Your task to perform on an android device: To inquire about the question "Did you like the event?" add the drop-down field in the Employment Fair Survey form and add the two answer choices, Yes or No, in the Dropbox.
Image 0: 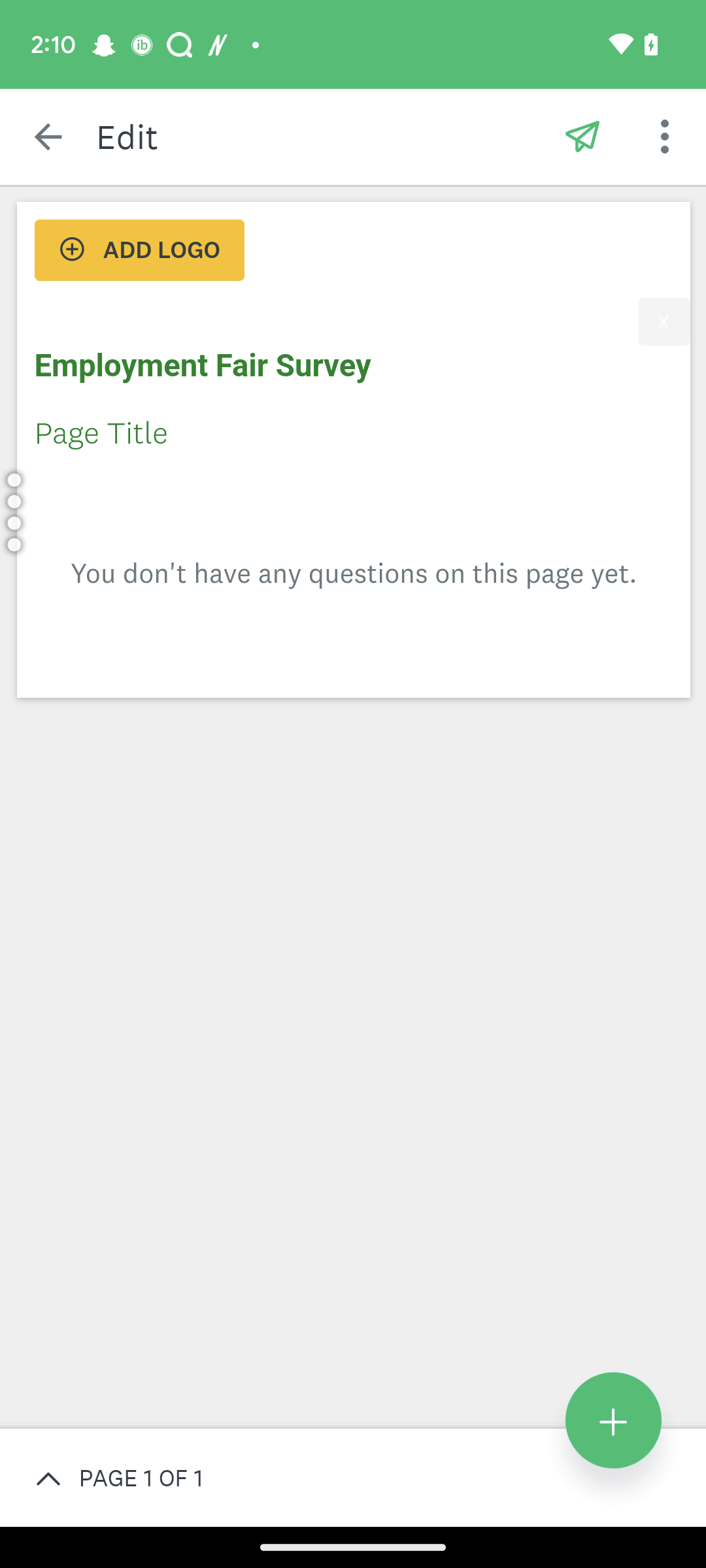
Click on the + icon at the bottom right corner of the screen.
Step 0: click (392, 1477)
Image 1: 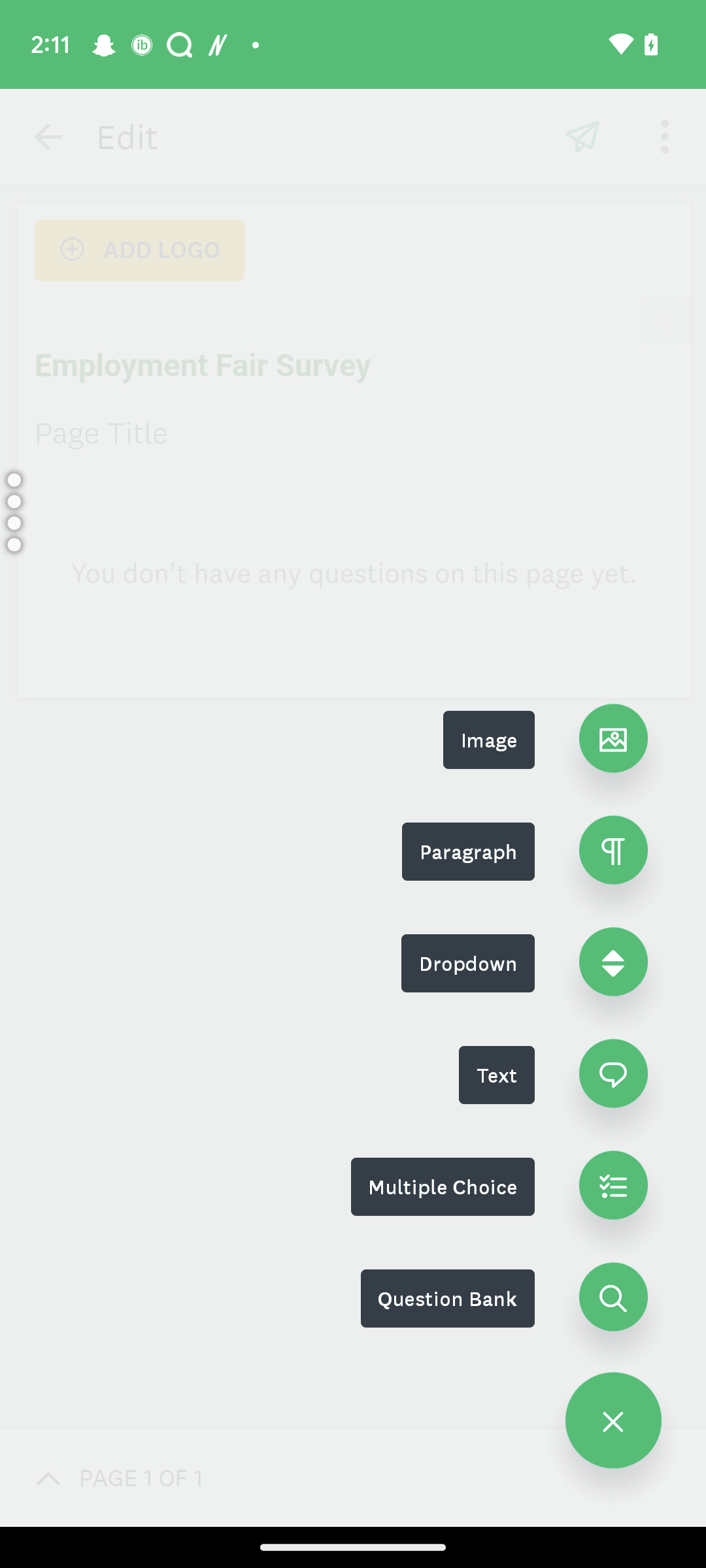
Click on the Option Dropdown.
Step 1: click (354, 804)
Image 2: 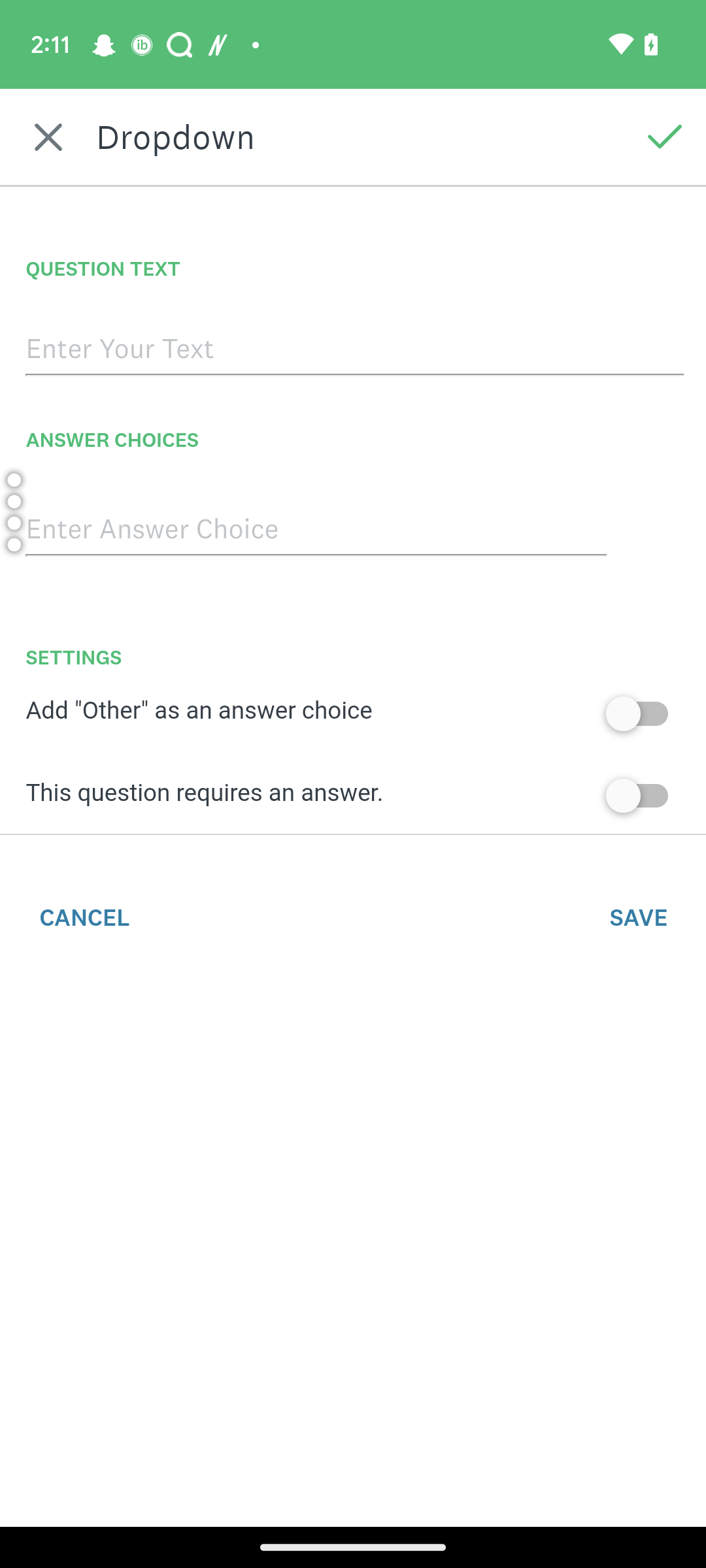
Click on the Question Text input box.
Step 2: click (118, 348)
Image 3: 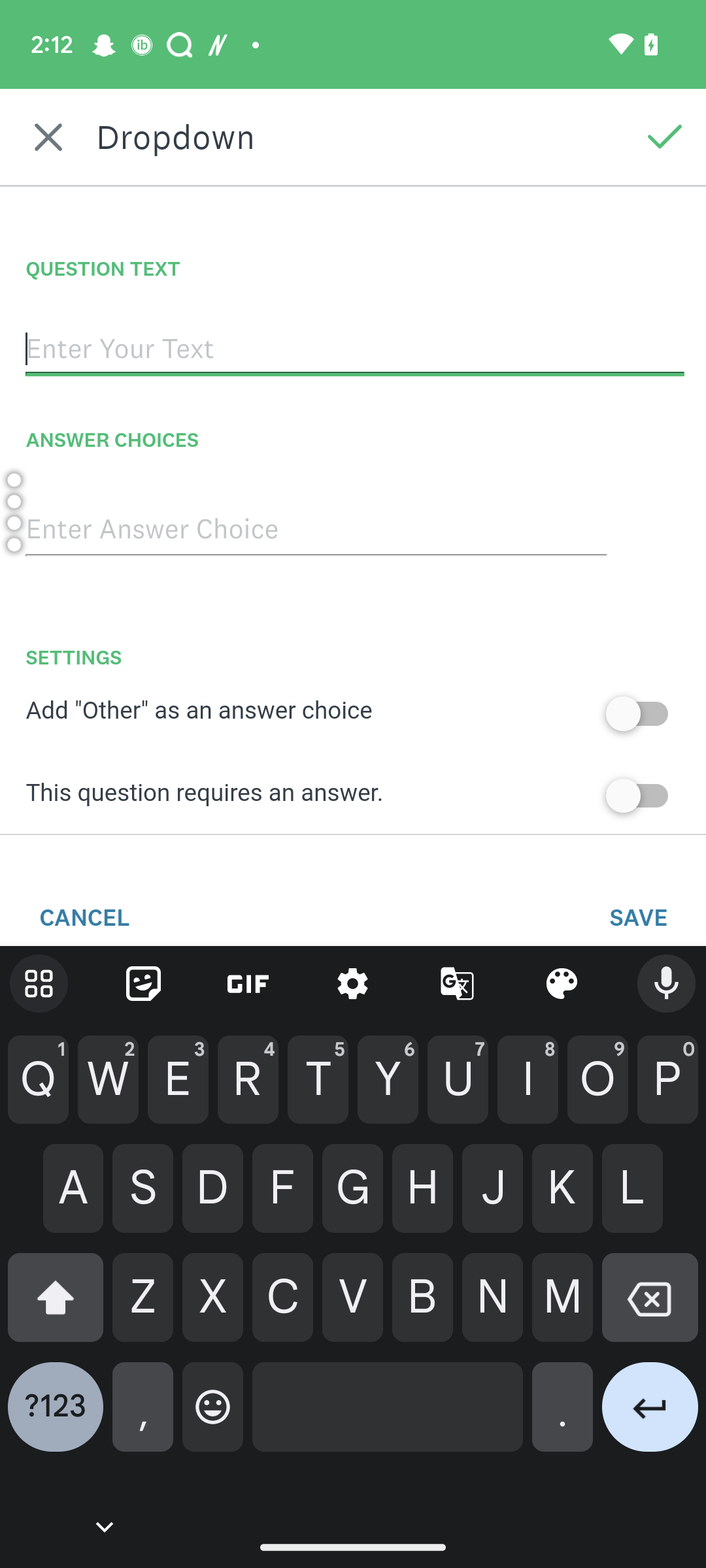
Type "Did you like the event?" in the Question Text input box.
Step 3: type "Did you like the event?"
Image 4: 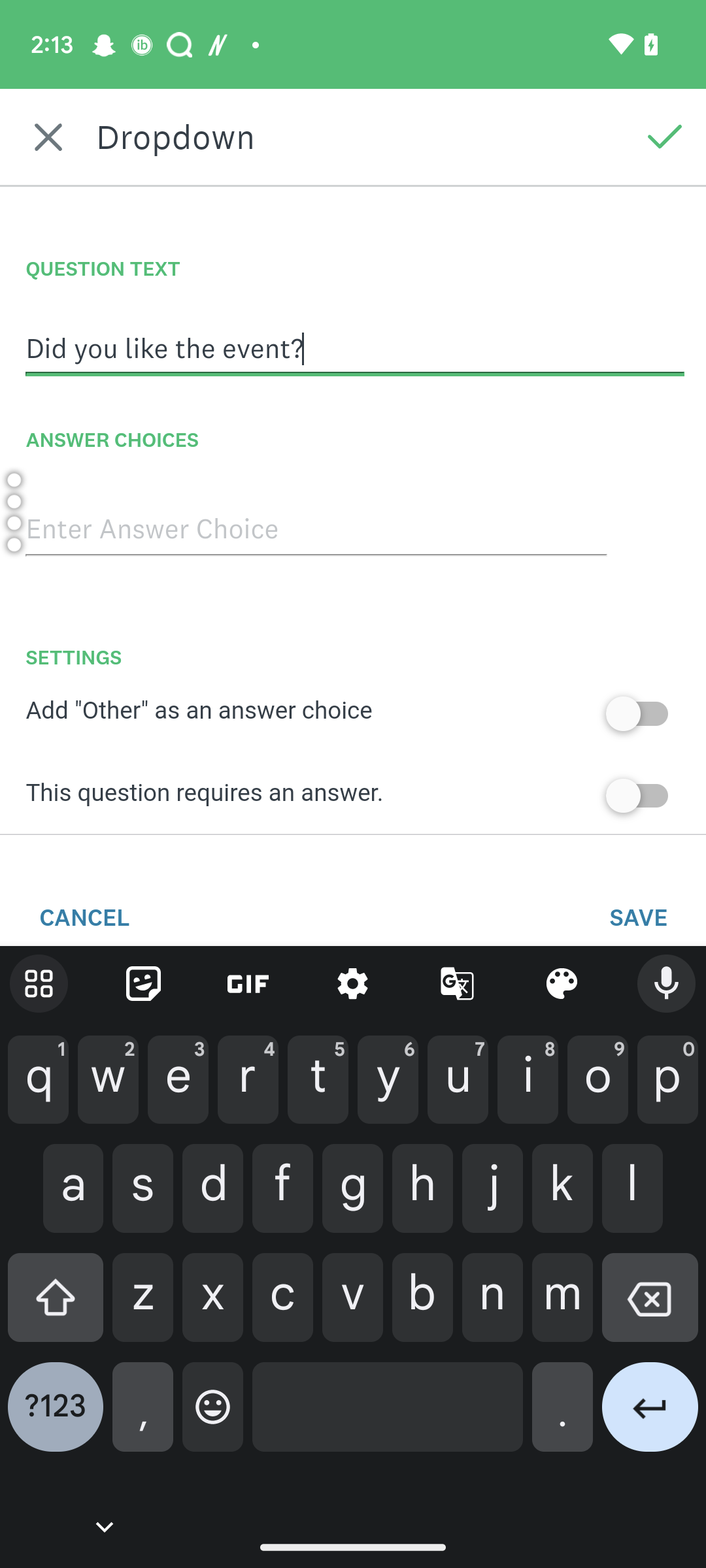
Click on the Answer Choices Input box.
Step 4: click (151, 529)
Image 5: 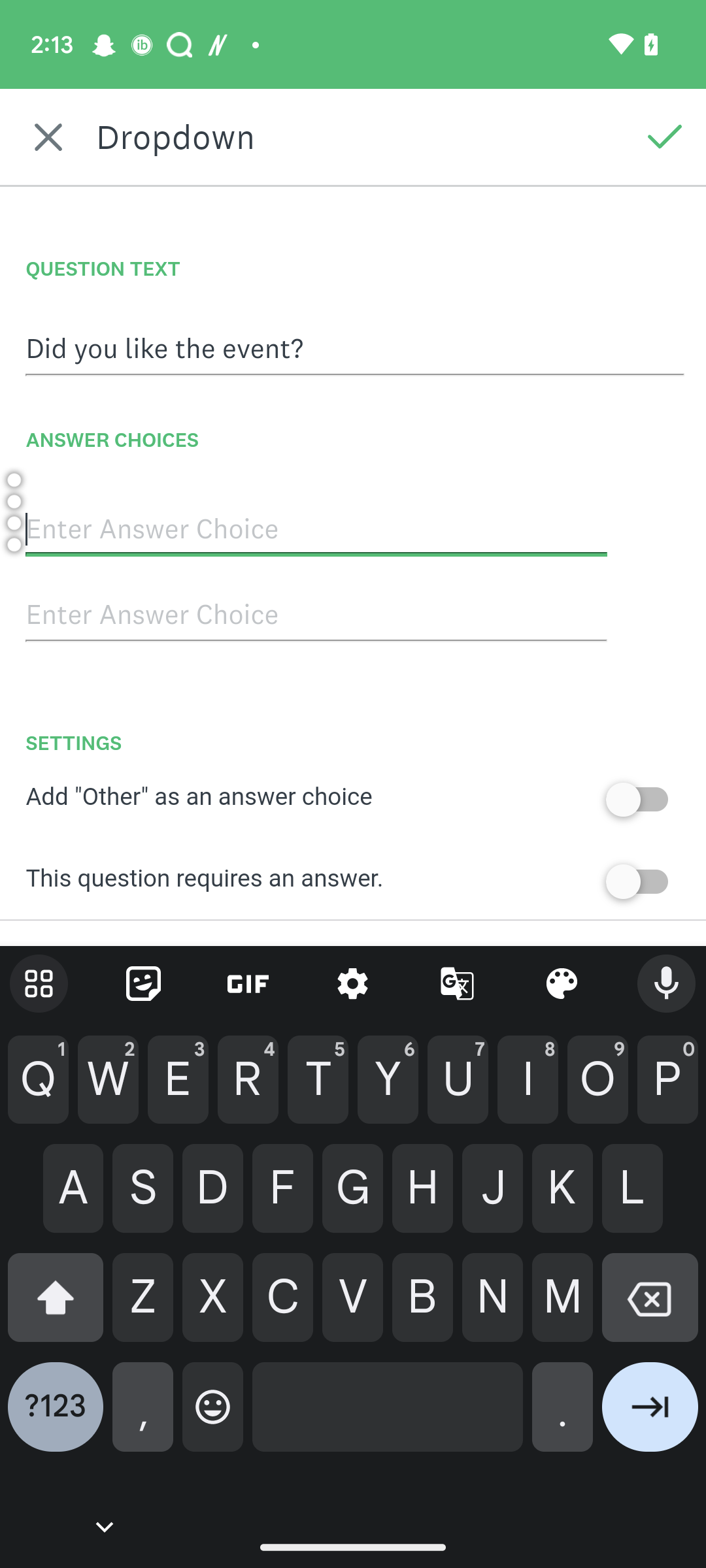
Type Yes in the First Answer choice input box.
Step 5: type "Yes"
Image 6: 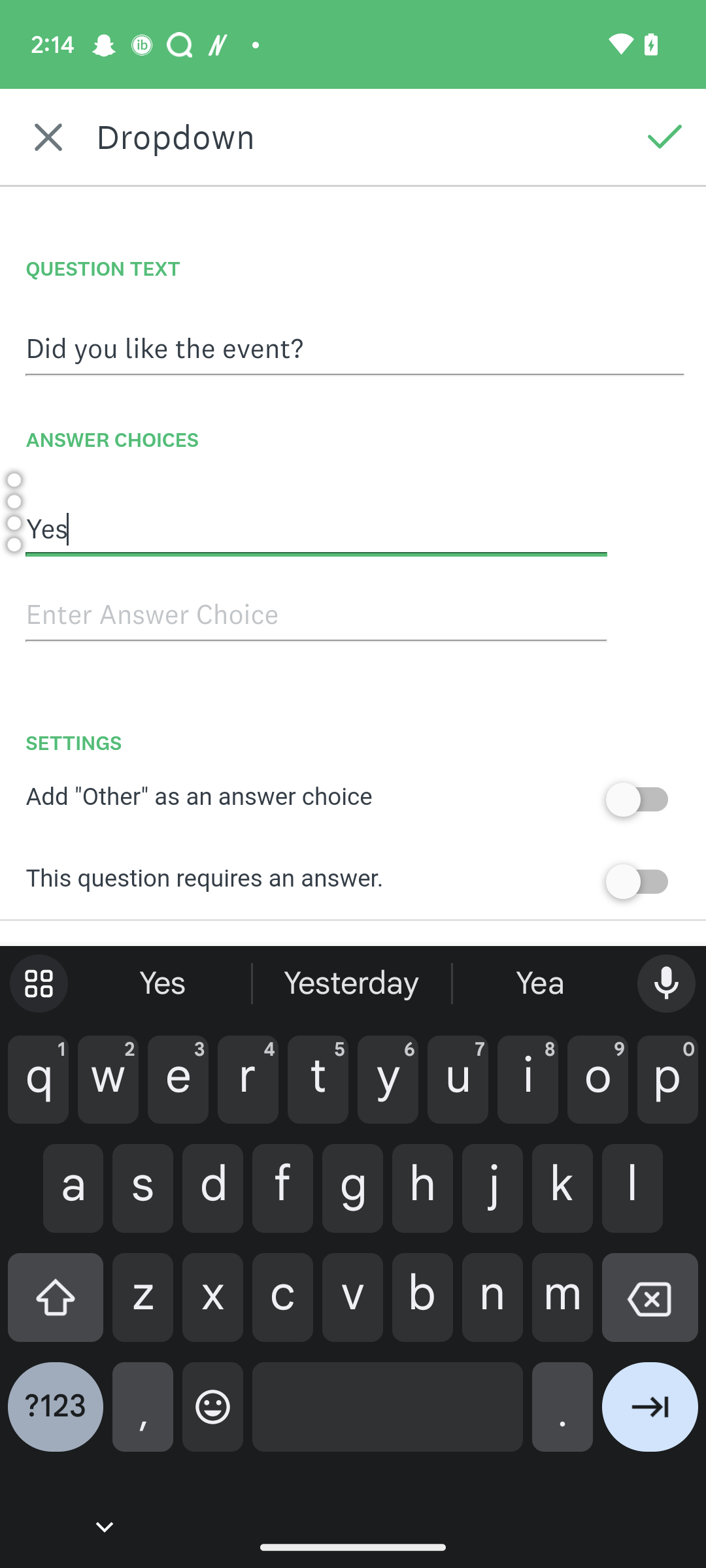
Click on the Second Answer Choices Input box.
Step 6: click (314, 613)
Image 7: 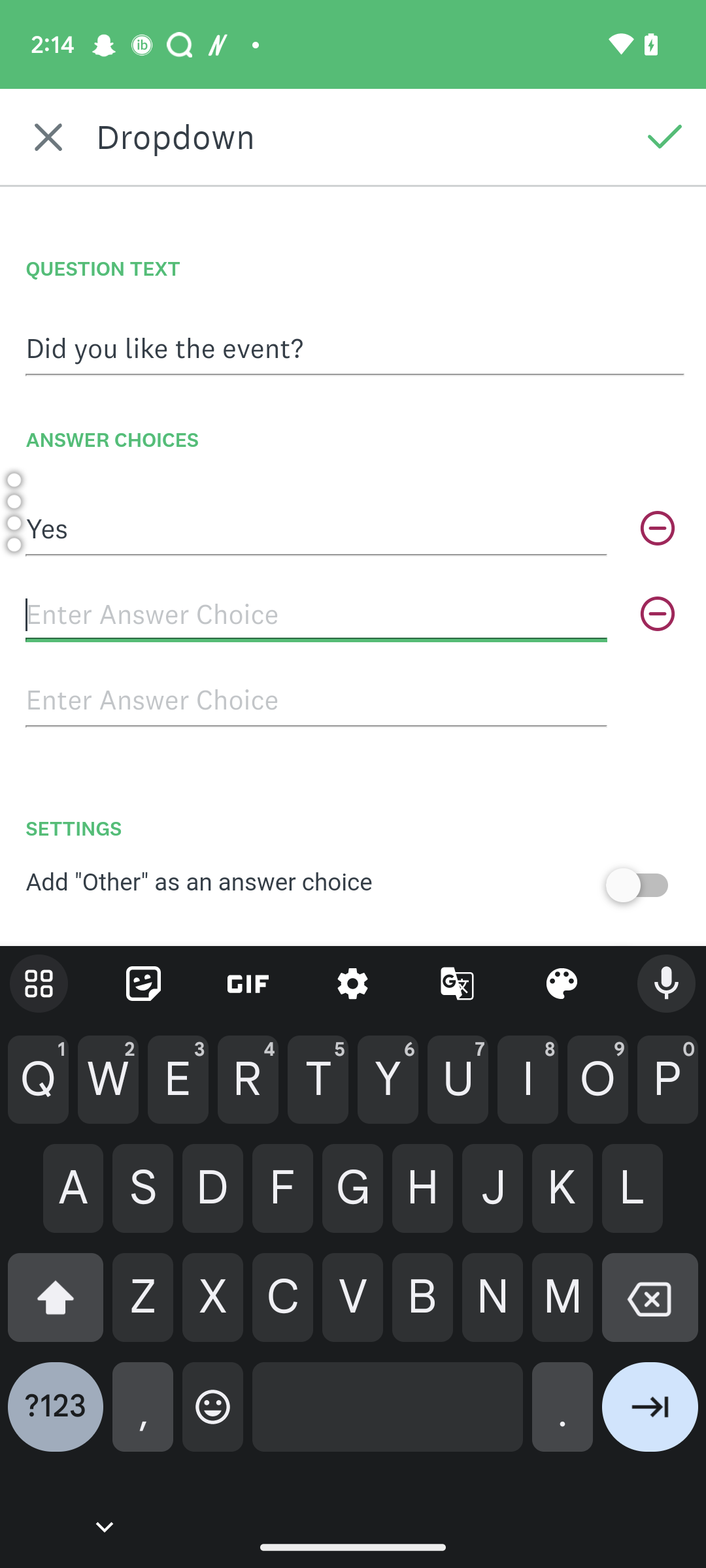
Type No in the Second Answer Choices Input box.
Step 7: type "No"
Image 8: 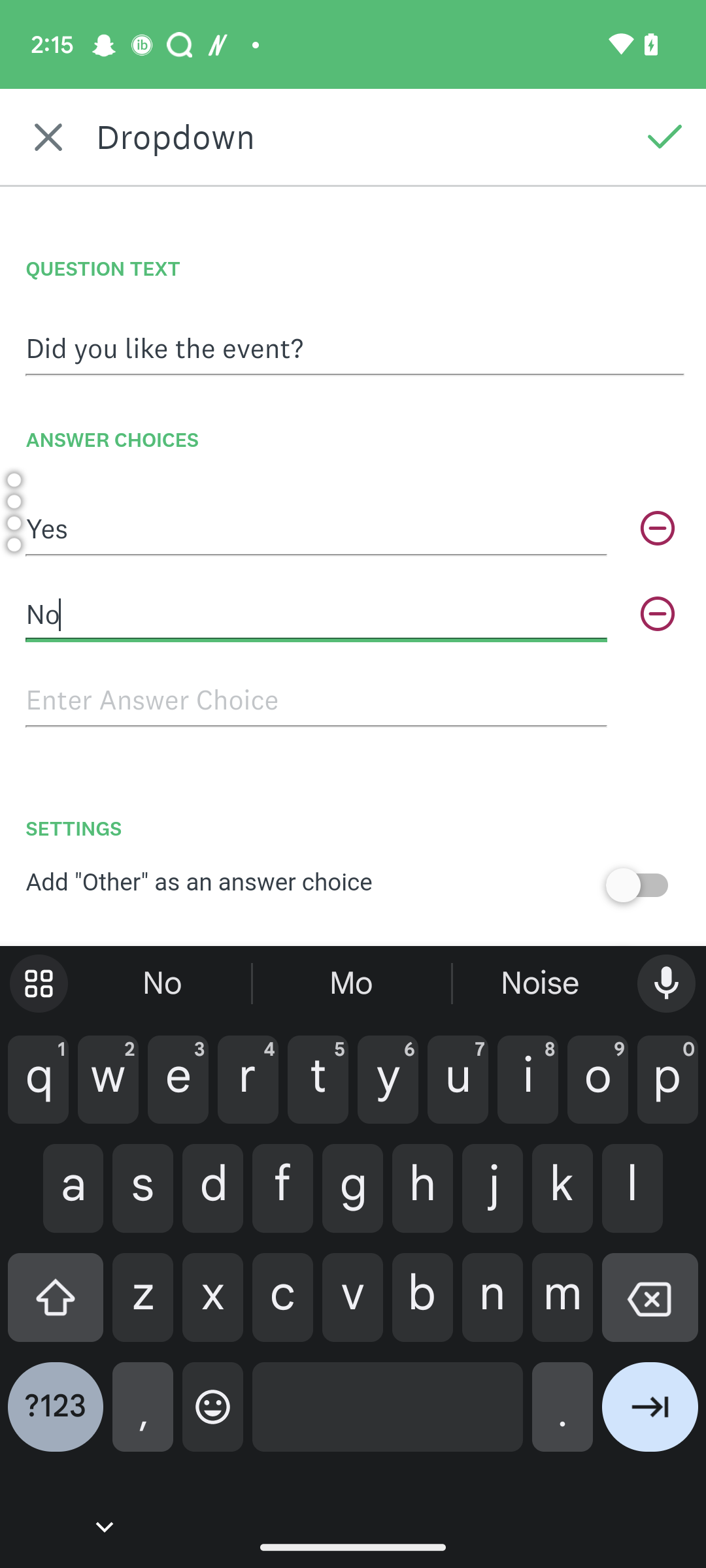
Click on the Right Tick icon at the top right corner of the screen.
Step 8: click (664, 137)
Image 9: 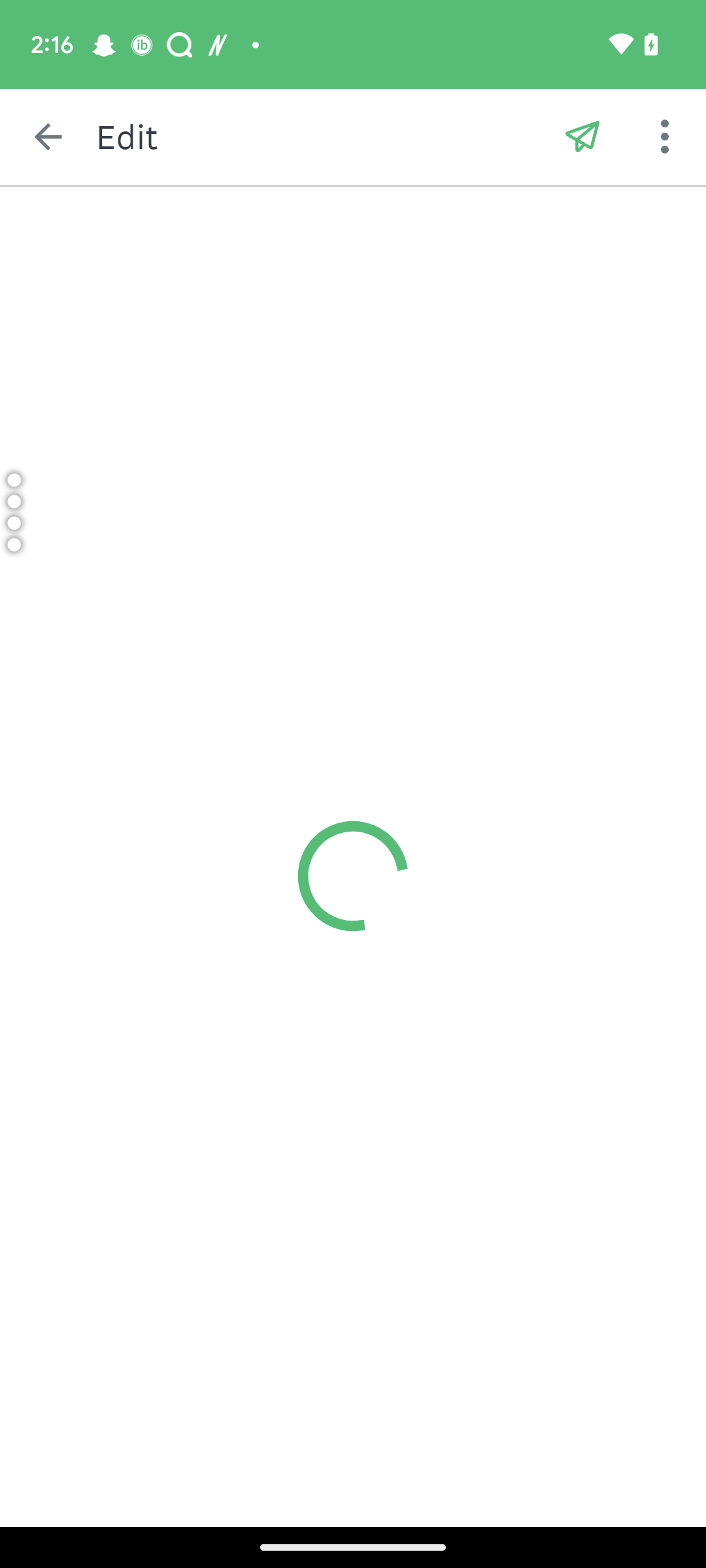
Click on the Right Tick icon at the top right corner of the screen.
Step 9: wait